Your task to perform on an android device: I'm going to meet my son in Berlin for important work with my wife and I decided to go there by flight, so search for the one way flight from Stuttgart to Berlin airport on January 1,2024 in the Hopper app.
Image 0: 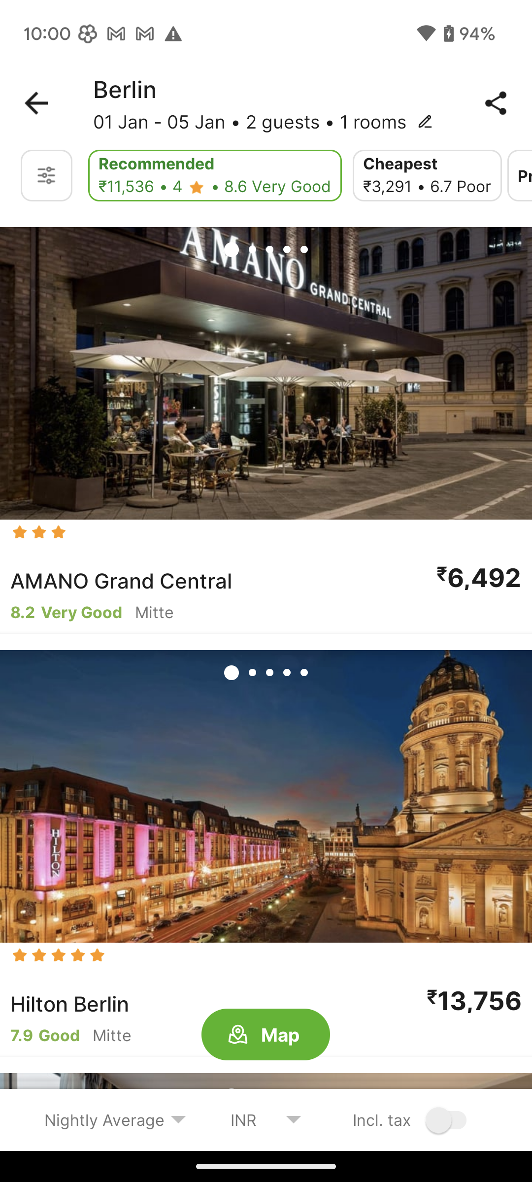
Open the Hopper app.
Step 0: open app "Hopper"
Image 1: 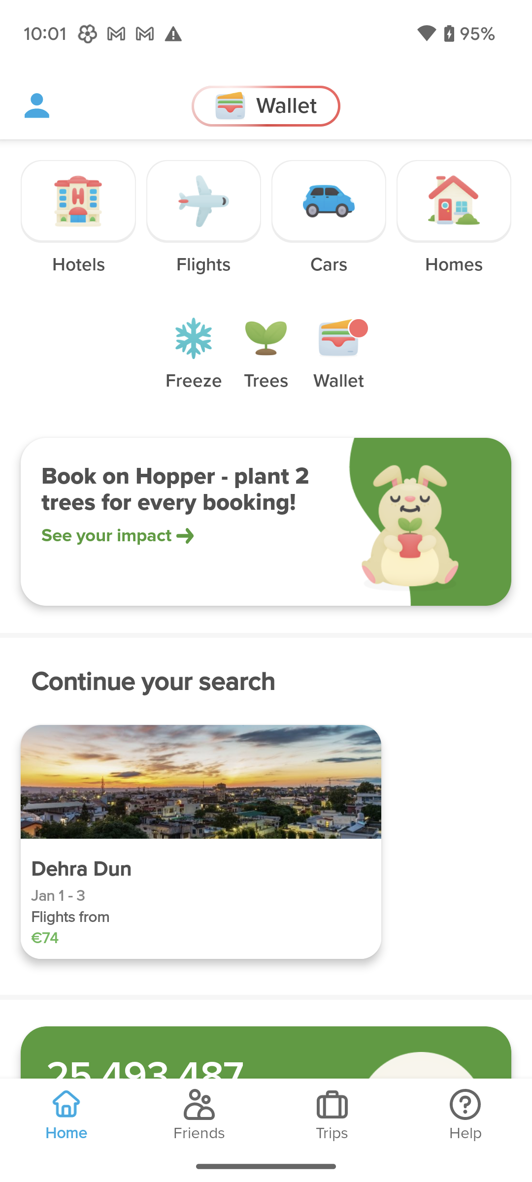
Click on the flight tab icon to search for the flight.
Step 1: click (203, 201)
Image 3: 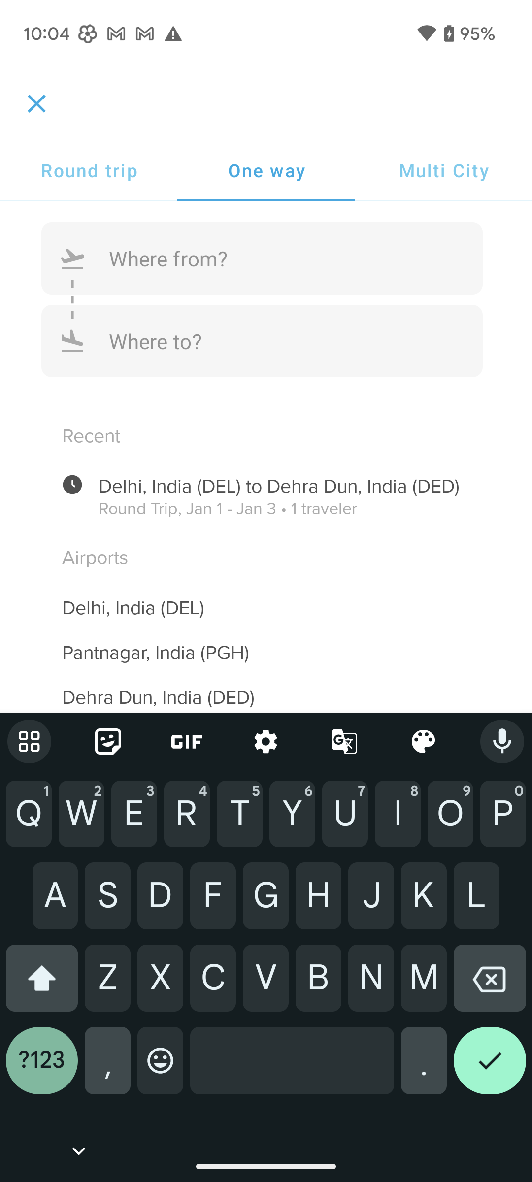
Type Stuttgart in the first input box to enter the departure location.
Step 3: type "Stuttgart"
Image 4: 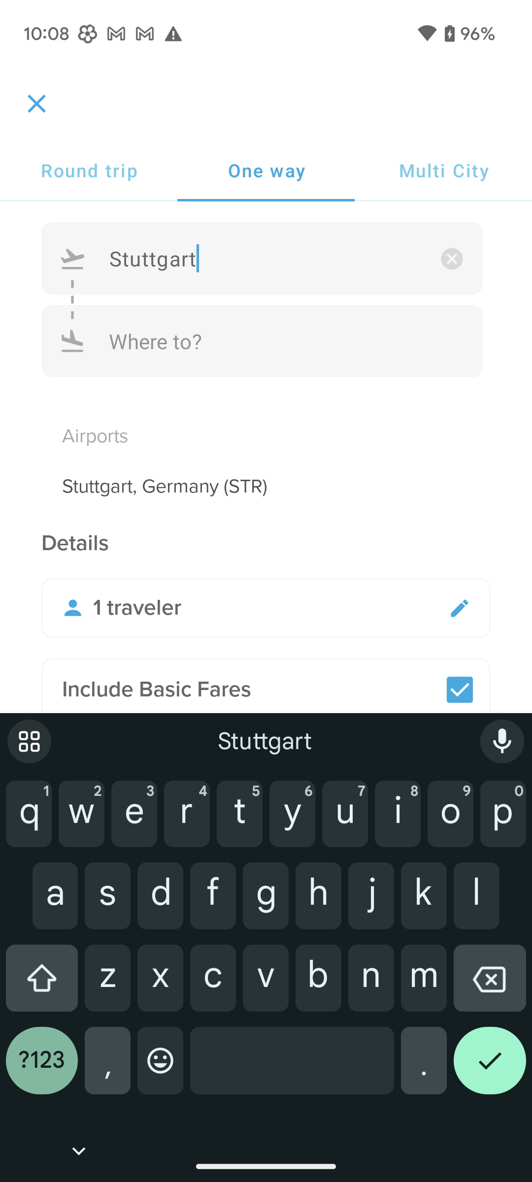
Click on the second input box to enter the destination location.
Step 4: click (262, 341)
Image 5: 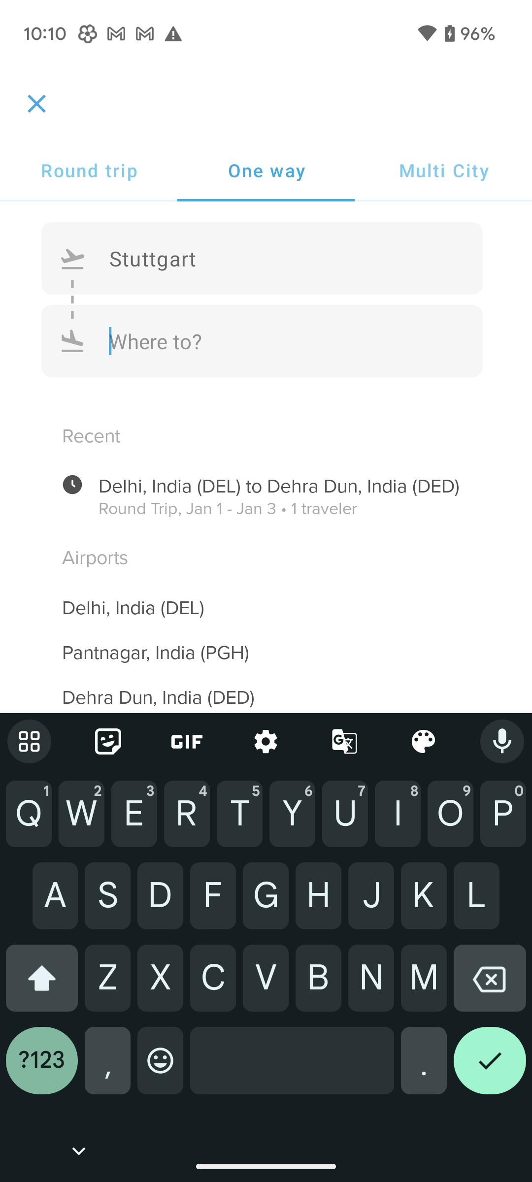
Type Berlin in the second input box to enter the destination location.
Step 5: type "Berlin"
Image 7: 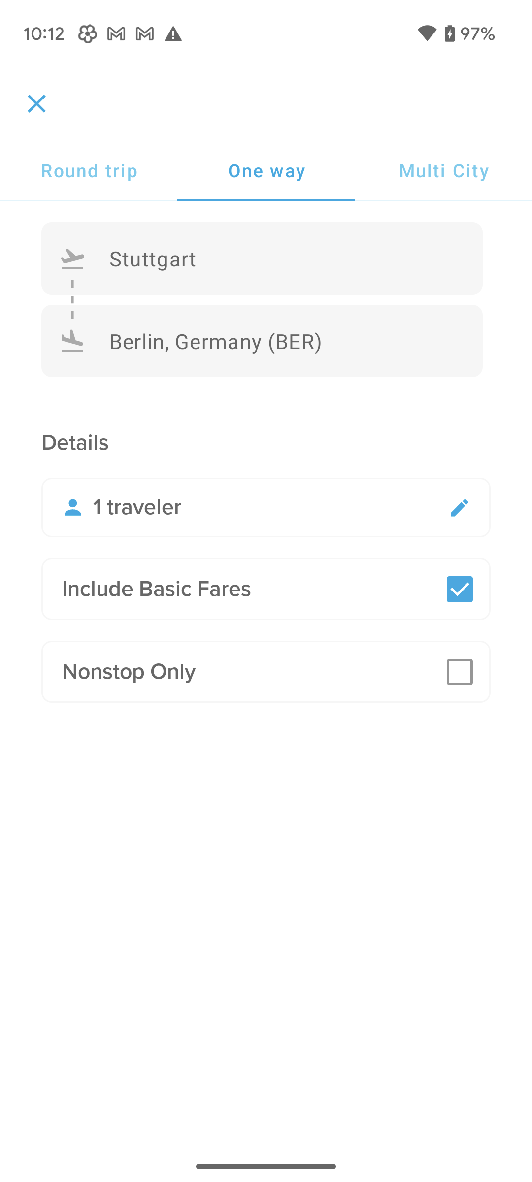
Click on the Traveler section to select the number of travelers.
Step 7: click (271, 507)
Image 8: 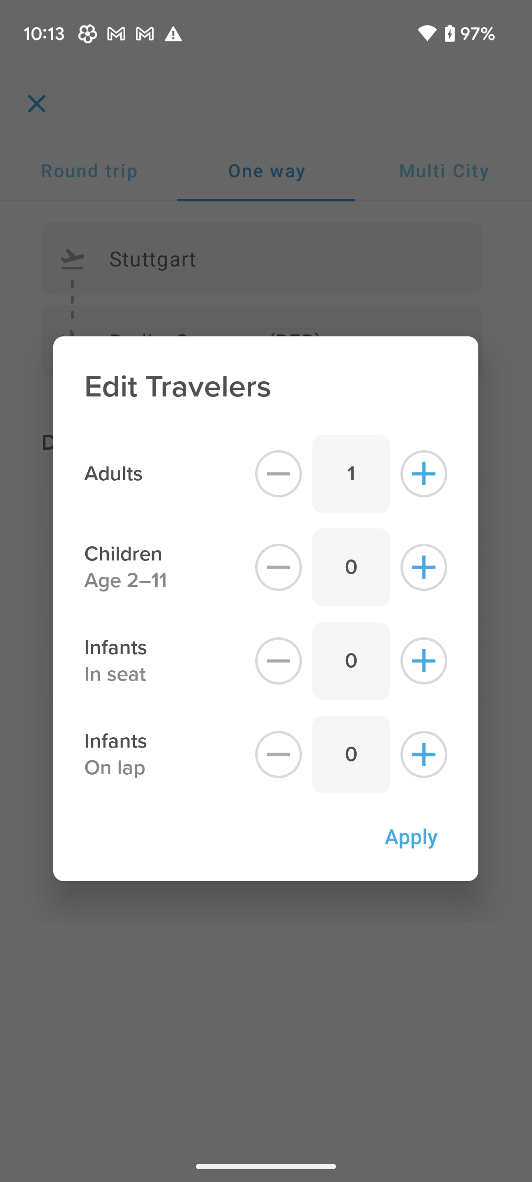
Click on the plus icon of the Adults section to increase the number of travelers.
Step 8: click (424, 474)
Image 9: 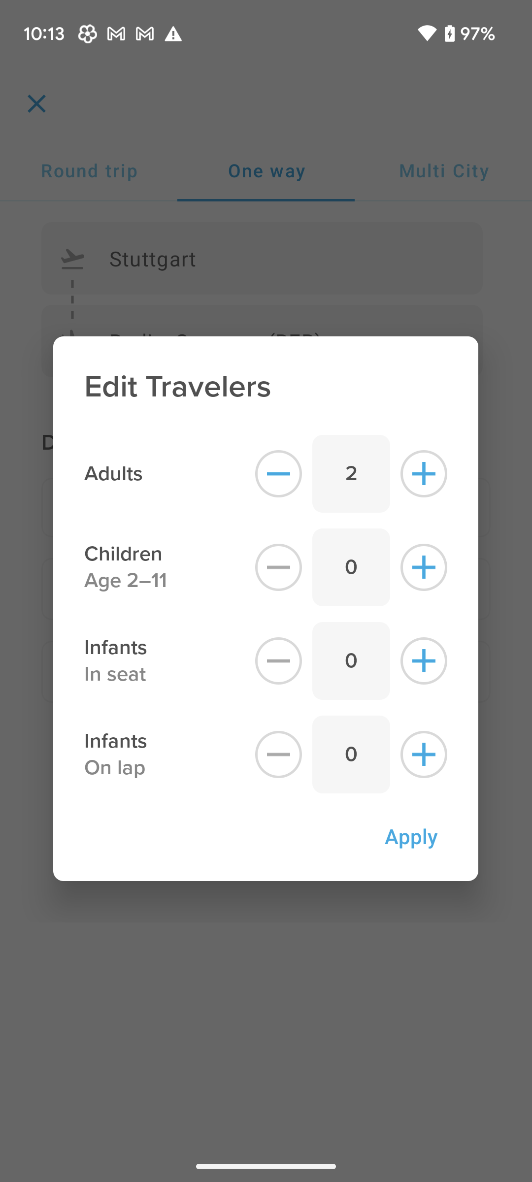
Click on the Apply button to confirm the number of travelers.
Step 9: click (411, 836)
Image 10: 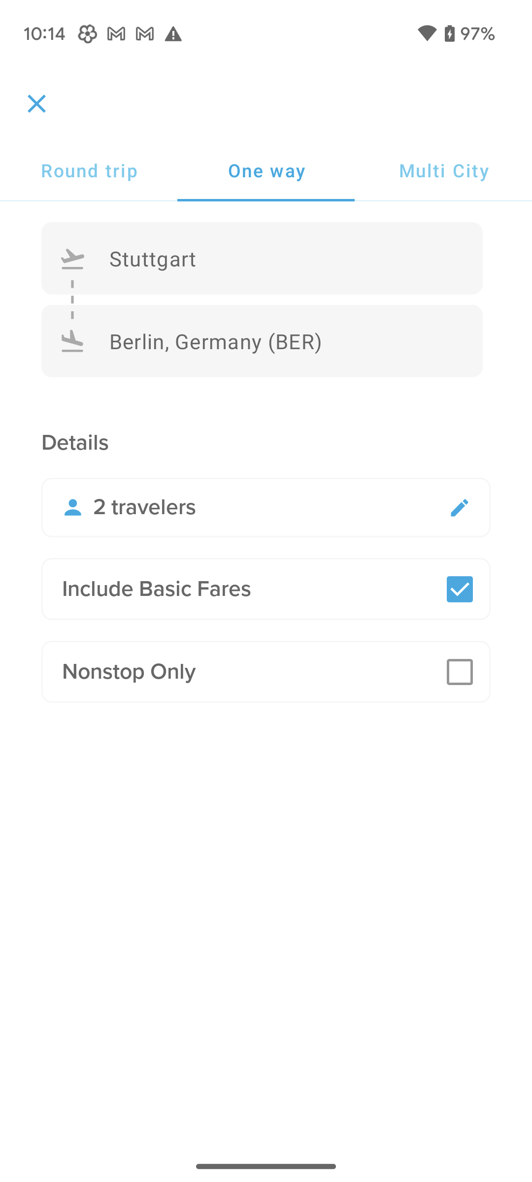
Click on the Apply button to confirm the number of travelers.
Step 10: wait
Image 11: 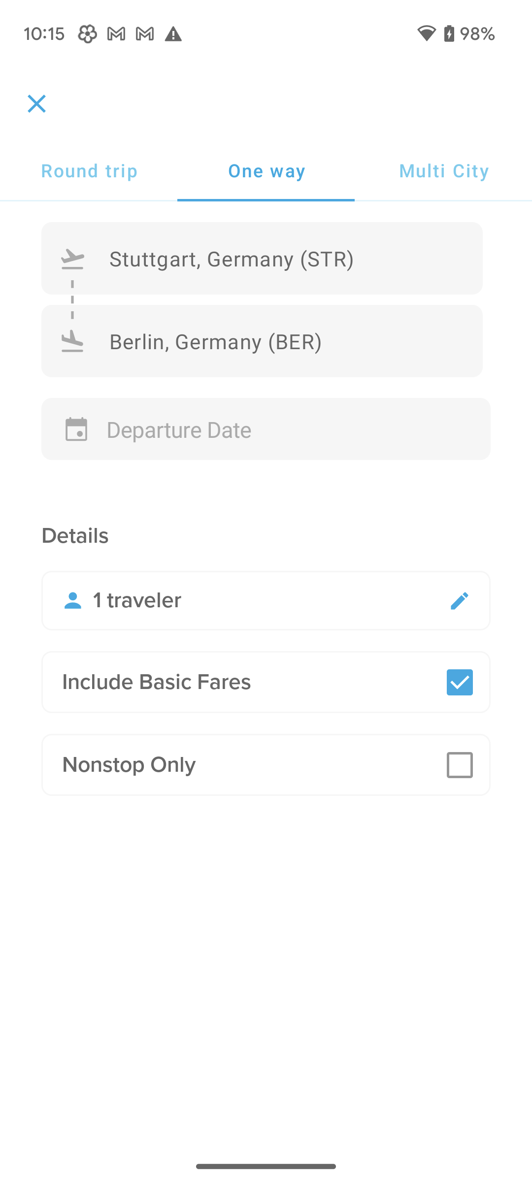
Click on the Apply button to confirm the number of travelers.
Step 11: wait
Image 12: 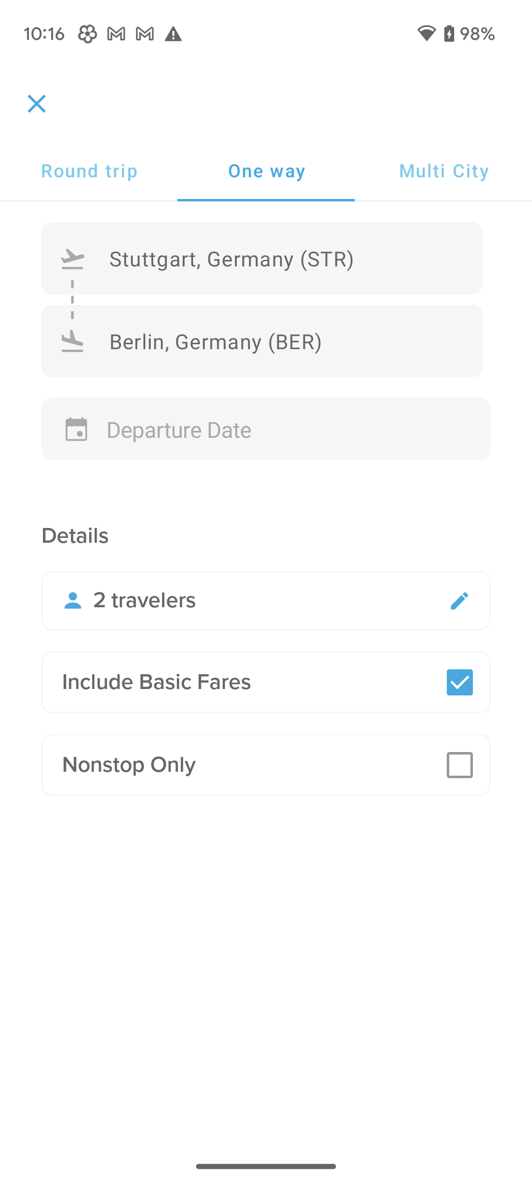
Click on the date section to select the departure date.
Step 12: click (178, 429)
Image 13: 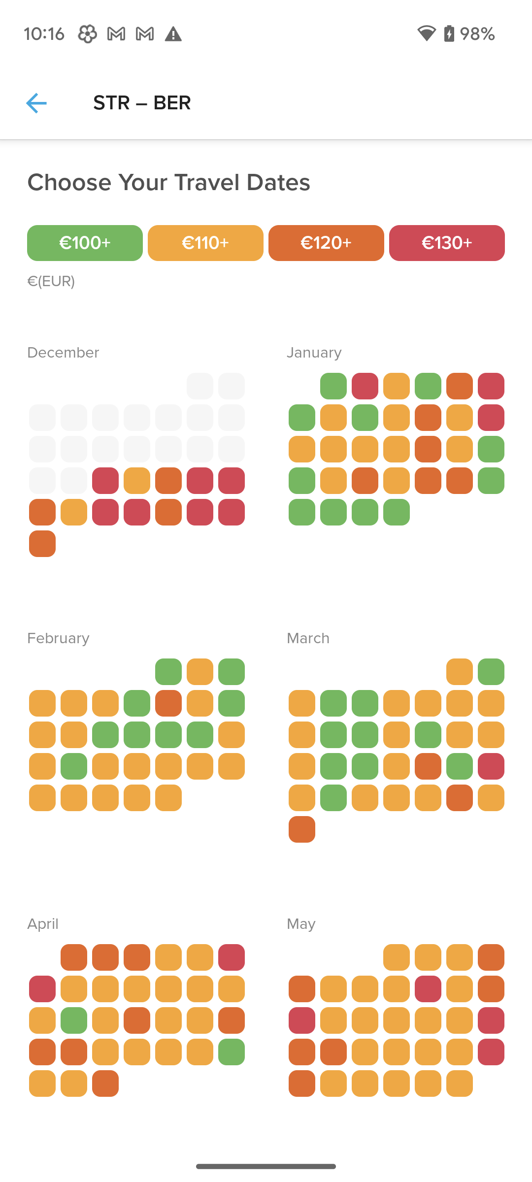
Click on the January month section to select the date.
Step 13: click (396, 467)
Image 14: 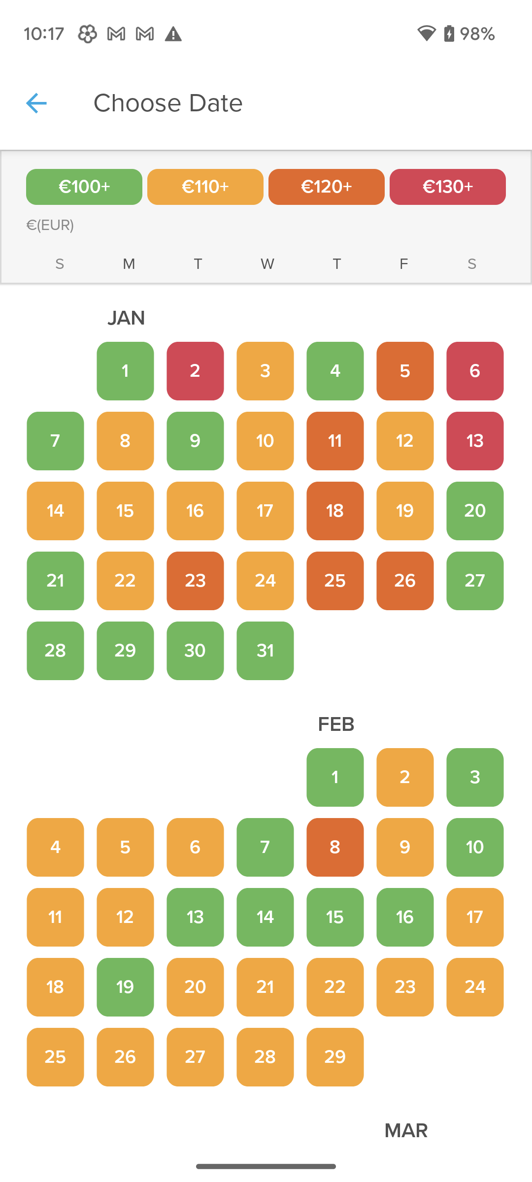
Click on the January 1 to select the departure date.
Step 14: click (266, 487)
Image 15: 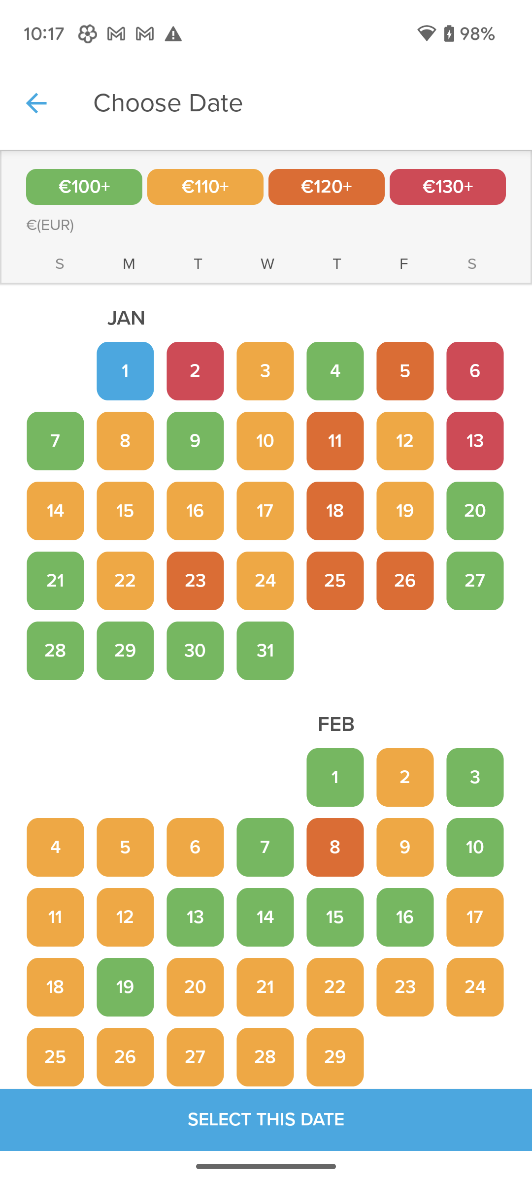
Click on the Select this date button at the bottom of the screen to confirm the departure date.
Step 15: click (266, 1129)
Image 16: 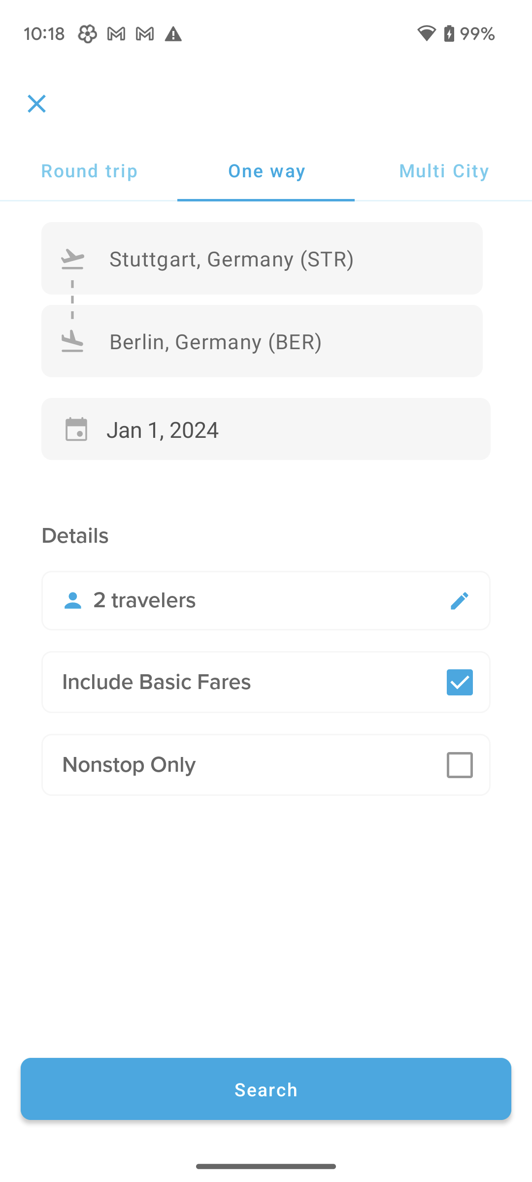
Click on the search button at the bottom of the screen to search for the flights.
Step 16: click (266, 1089)
Image 17: 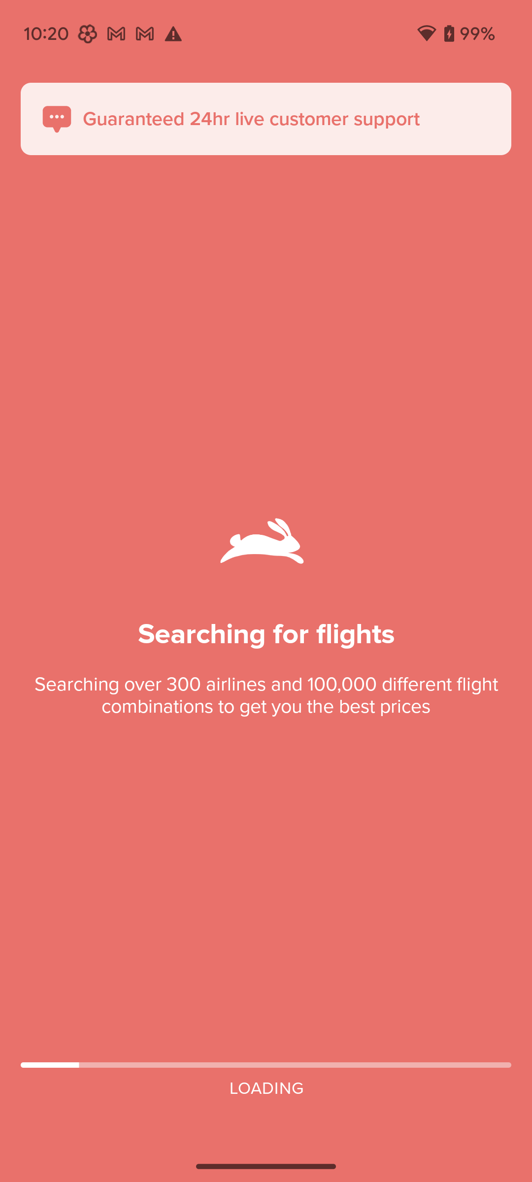
Click on the search button at the bottom of the screen to search for the flights.
Step 17: wait
Image 18: 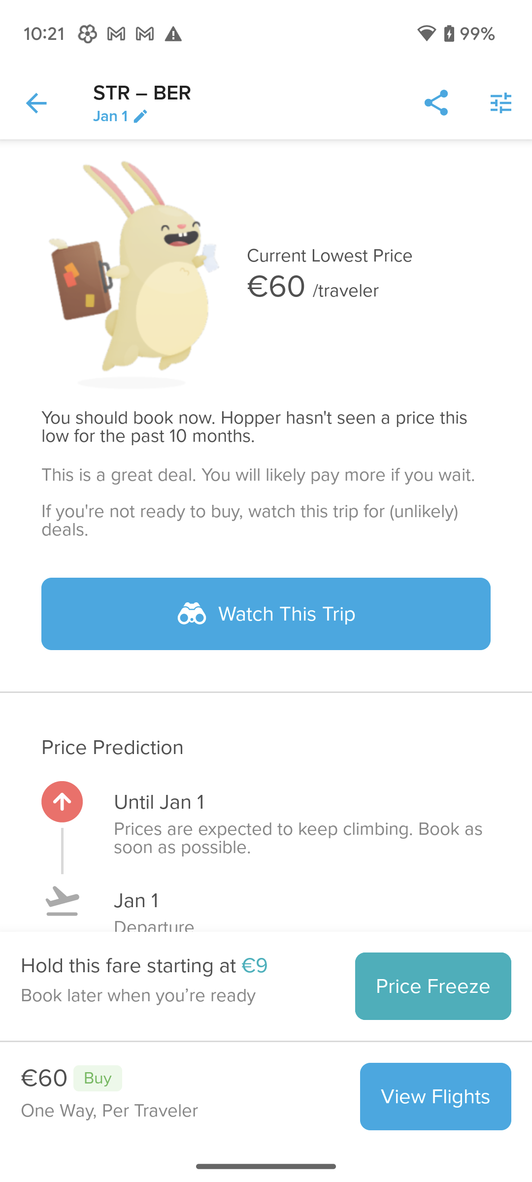
Click on the View Flights button at the bottom right corner of the screen to view the flights.
Step 18: click (435, 1096)